Your task to perform on an android device: In the meditation music app, click on the Om chanting and, using the '+' button, add a flute sound to it for a self-meditation session of two hours.
Image 0: 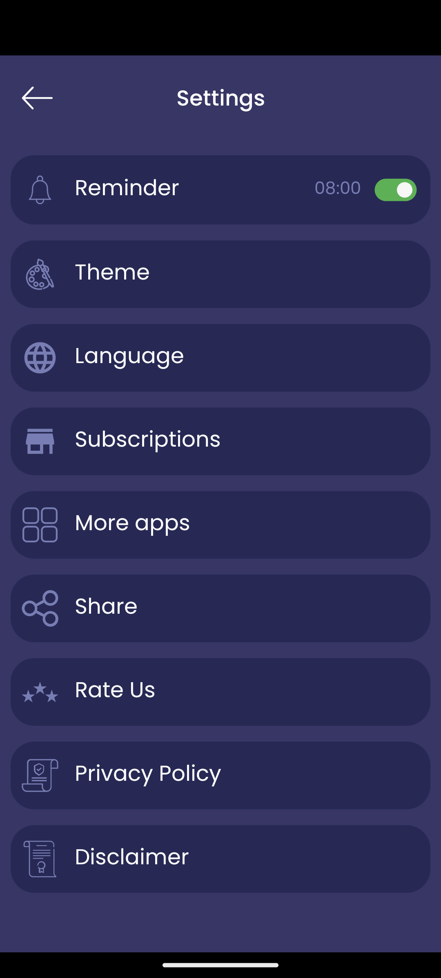
Go back to the previous page.
Step 0: press back button
Image 1: 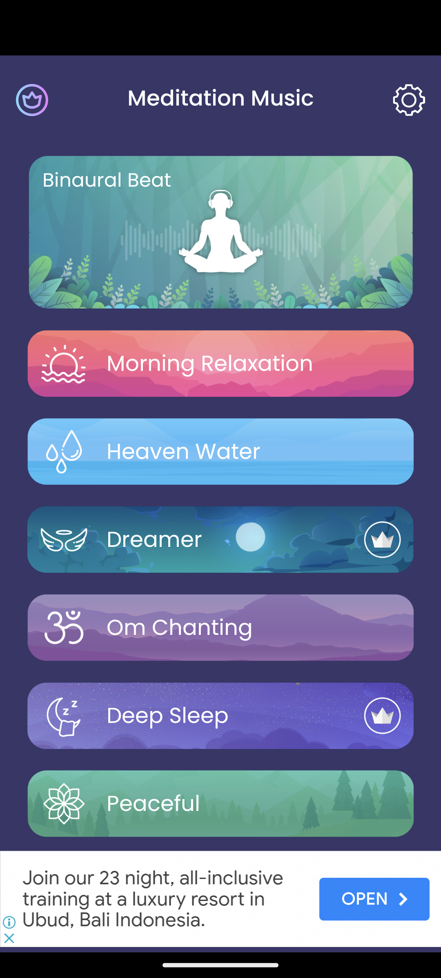
Click on the om chanting tab.
Step 1: click (179, 627)
Image 2: 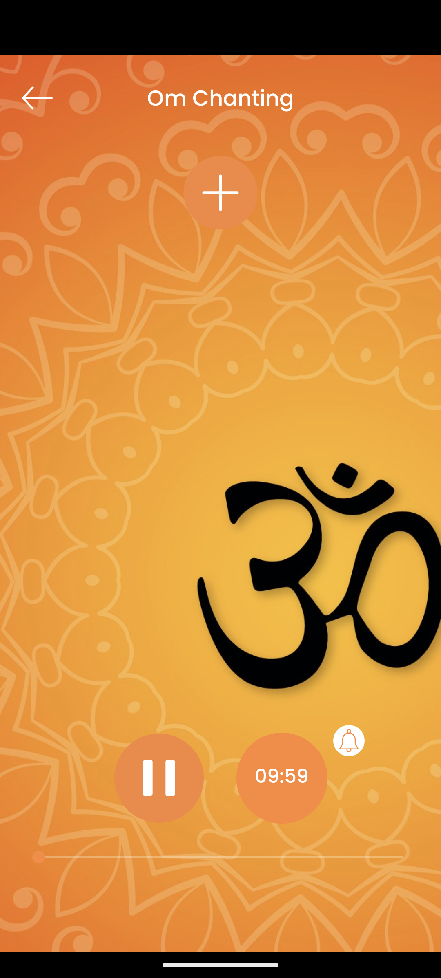
Click on the add button to add a flute sound.
Step 2: click (217, 204)
Image 3: 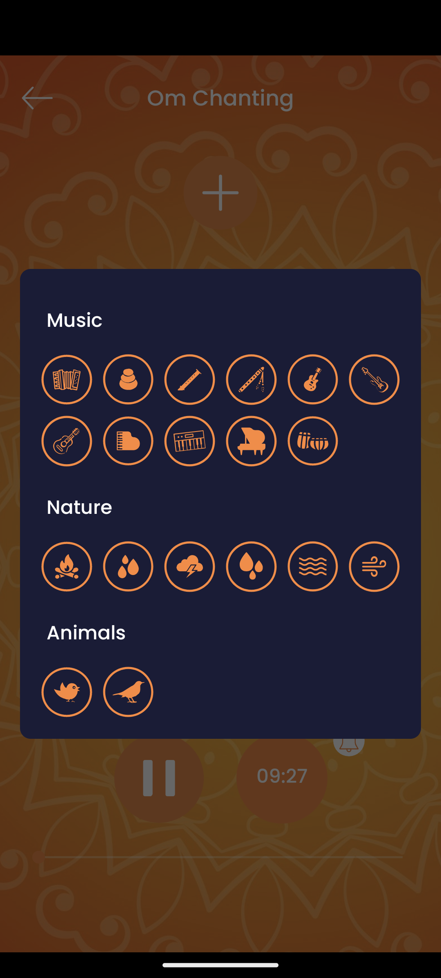
Click on the fourth from the left flute icon to add a flute sound.
Step 3: click (252, 384)
Image 4: 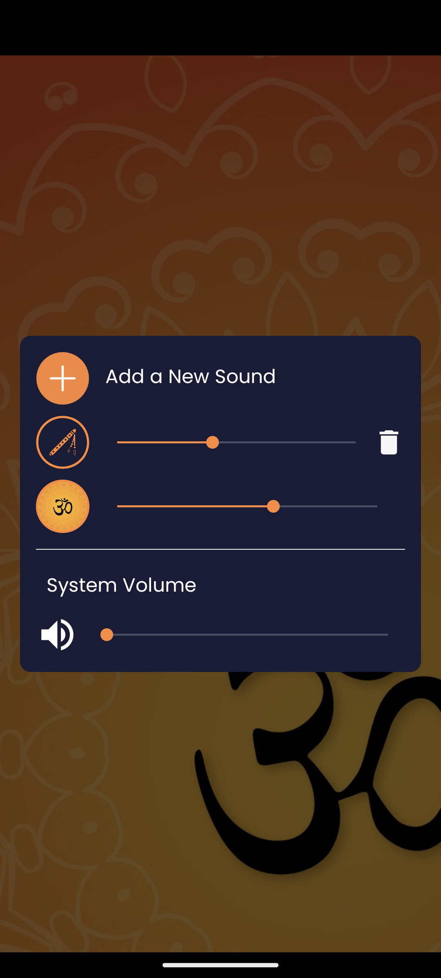
Go back to the previous page.
Step 4: press back button
Image 5: 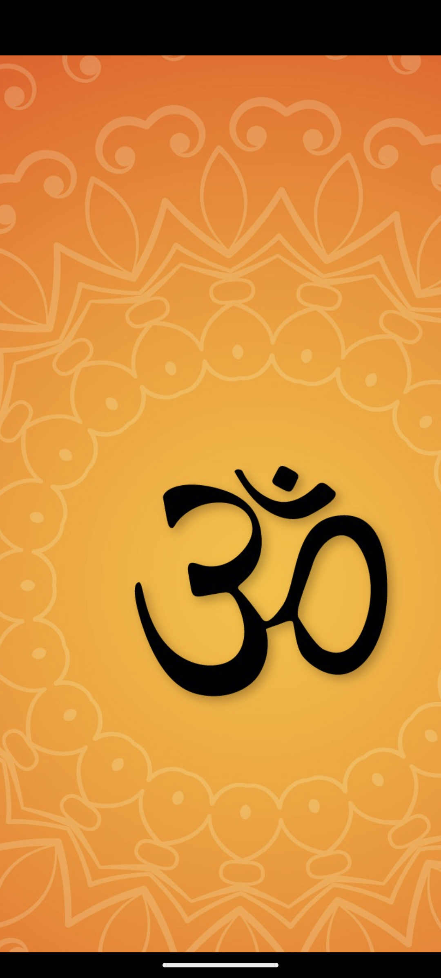
Click anywhere on screen.
Step 5: click (193, 308)
Image 6: 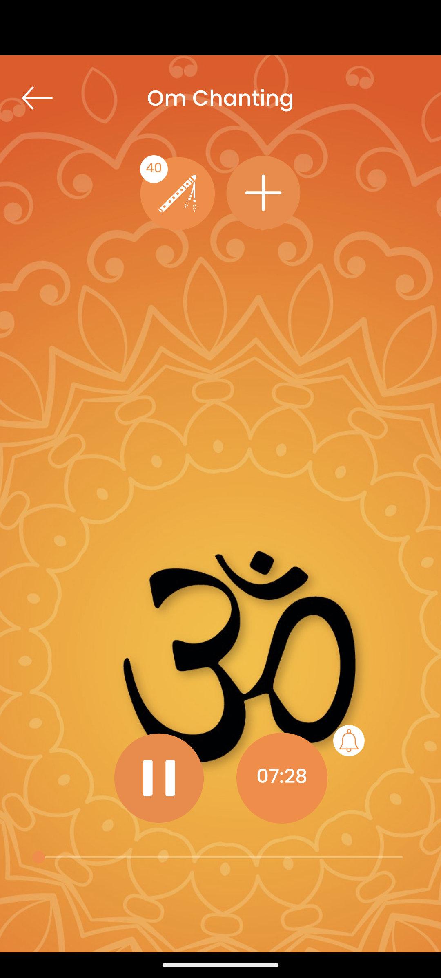
Click on the timer icon to change the time to 2 hours. 
Step 6: wait
Image 7: 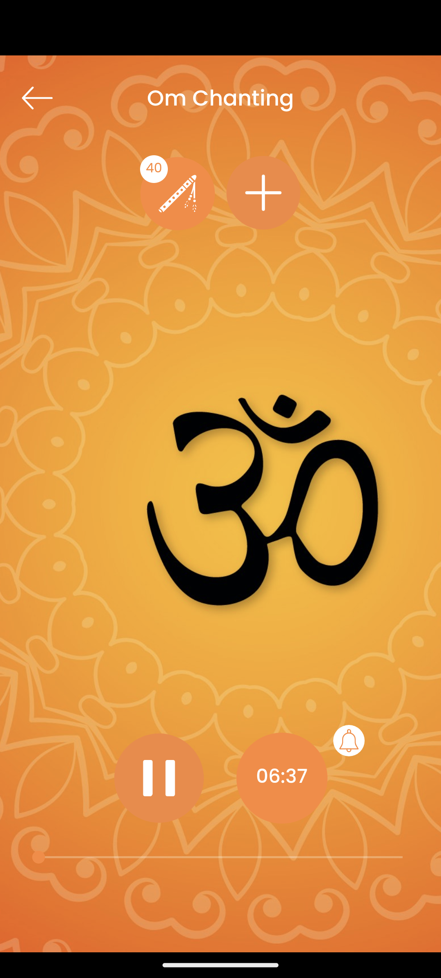
Click on the timer icon to change the time to 2 hours. 
Step 7: click (282, 778)
Image 8: 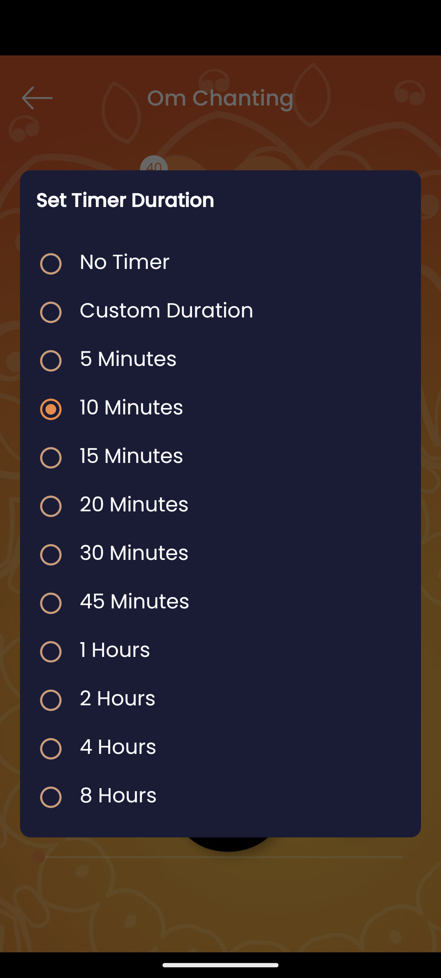
Select 2 hours from the list.
Step 8: click (54, 700)
Image 9: 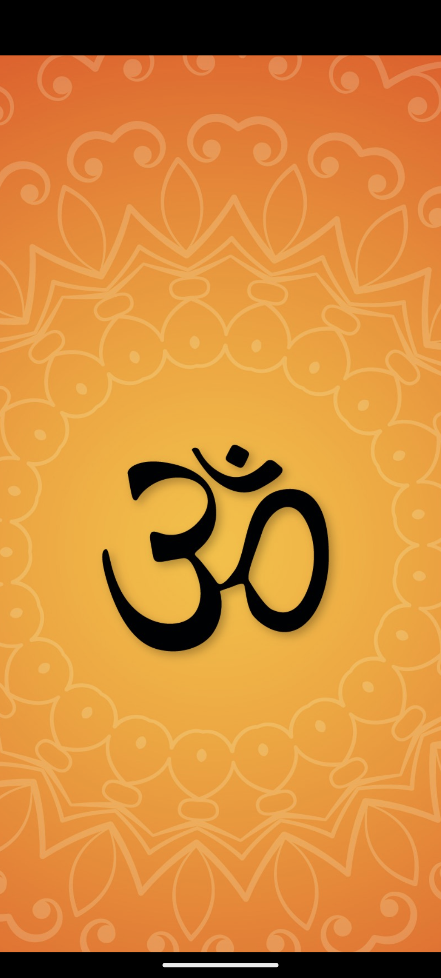
Click anywhere on screen to view the changes.
Step 9: click (358, 291)